Your task to perform on an android device: I want to make a photo album in my gallery for those photos that I clicked on my trip.
Image 1: 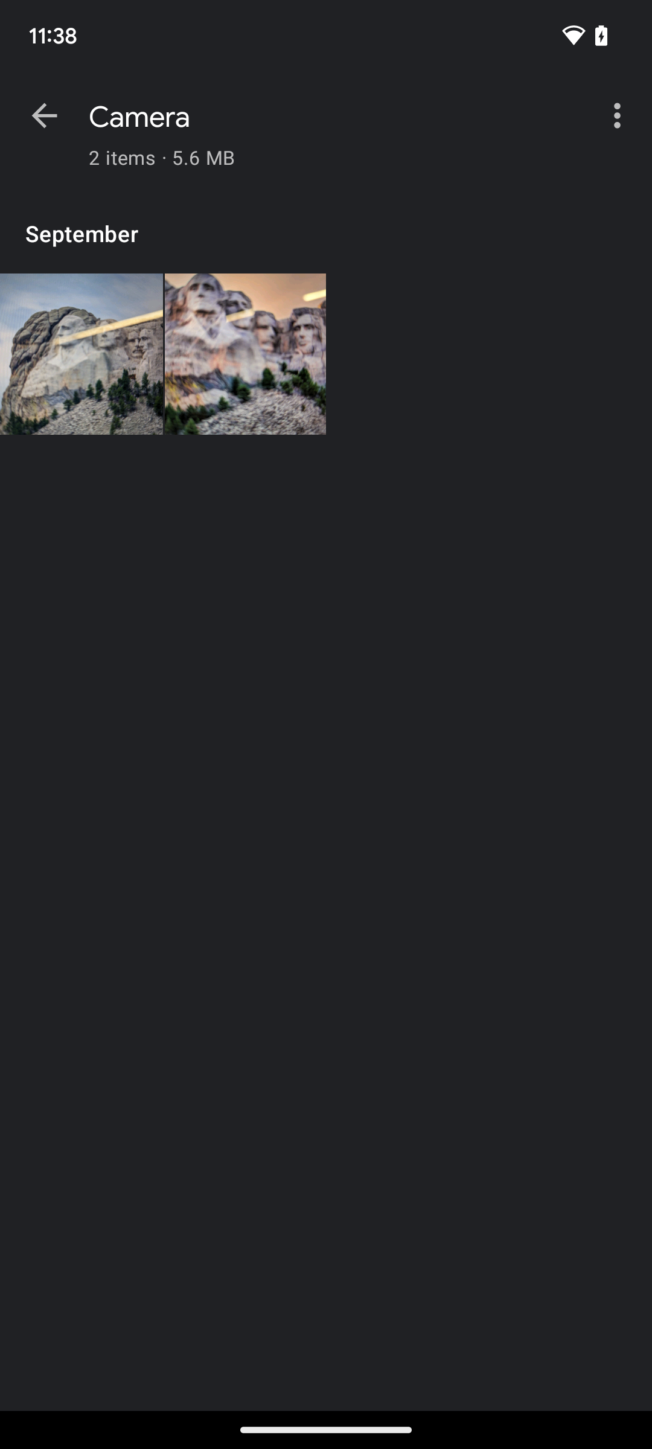
Click on the three dots icon on the top right corner of the screen.
Step 1: click (620, 115)
Image 3: 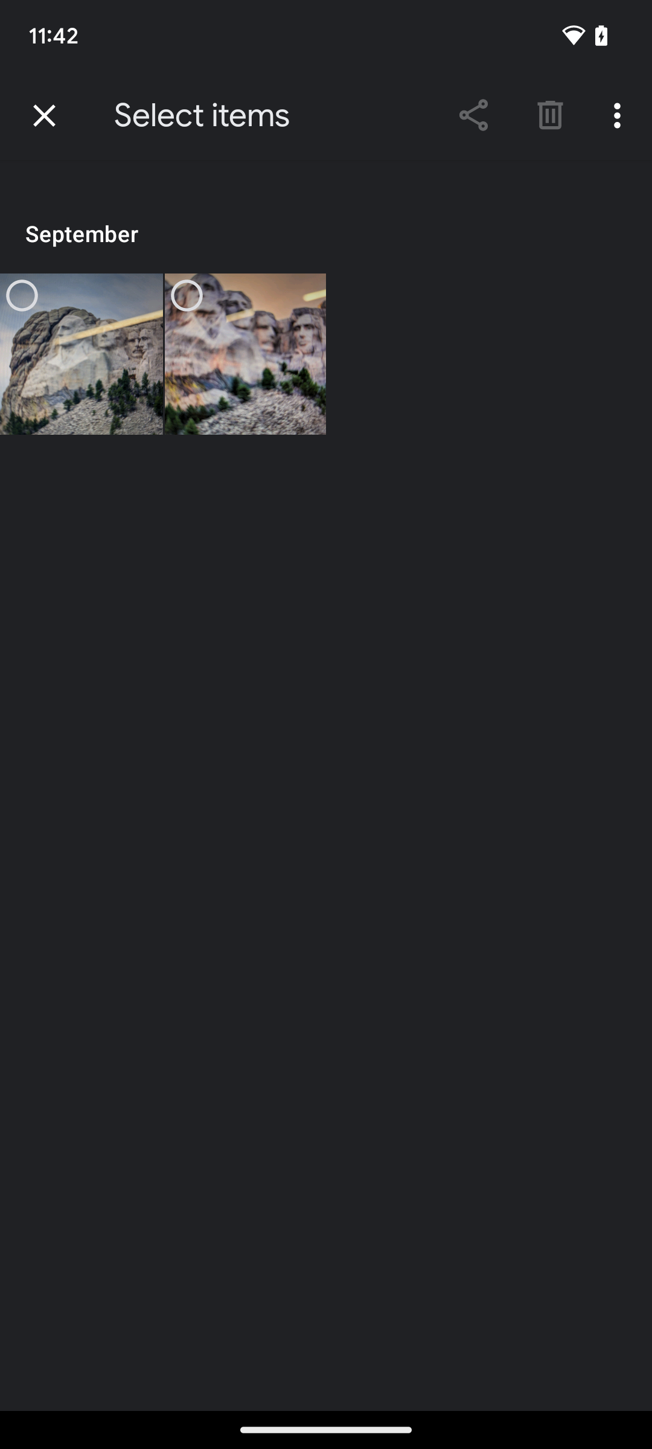
Click on the three dots icon on the top right corner of the screen.
Step 3: click (620, 115)
Image 4: 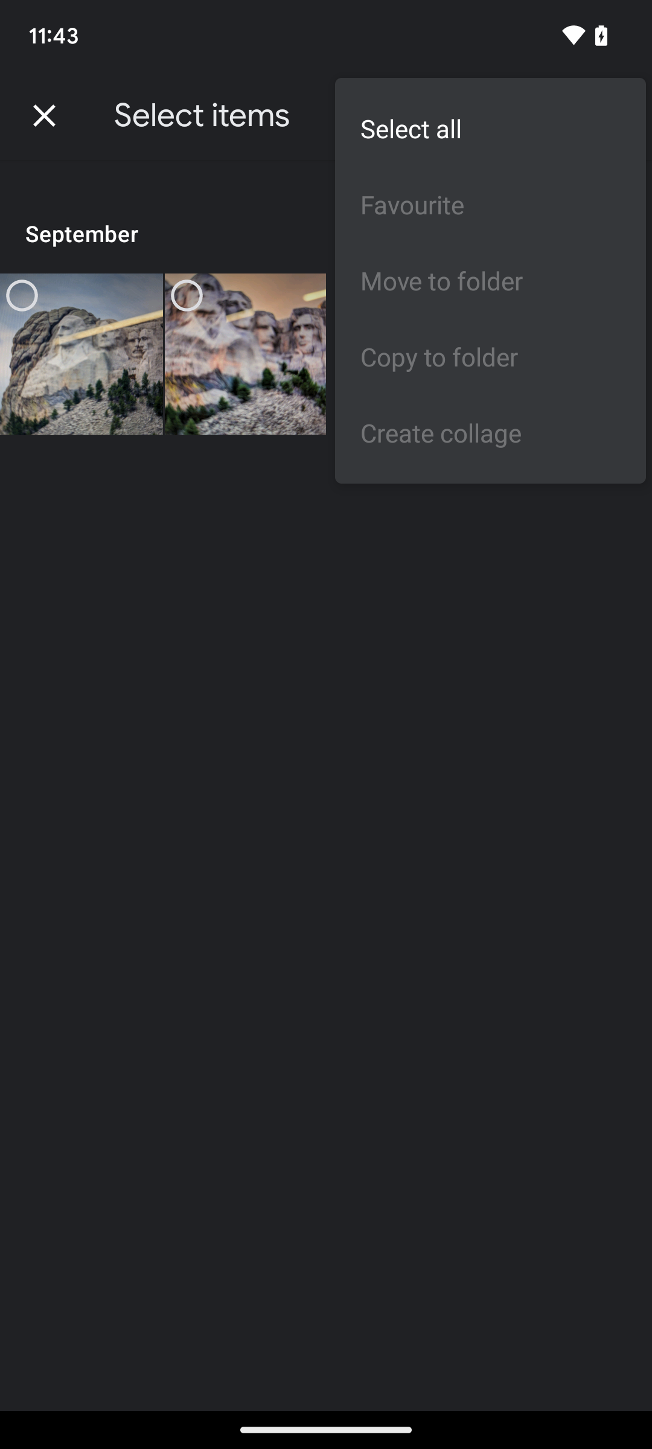
Click on the select all on the screen.
Step 4: click (490, 128)
Image 5: 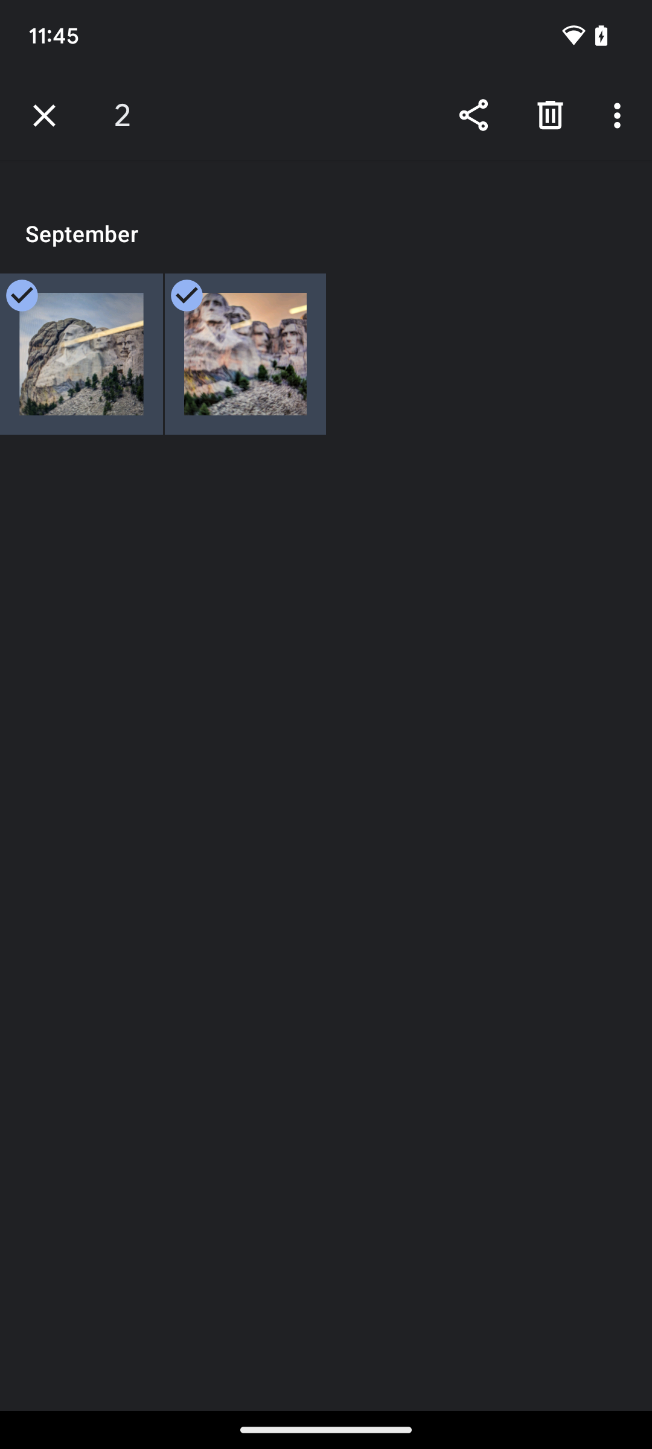
Click on the three dots icon on the top right corner of the screen.
Step 5: click (620, 115)
Image 6: 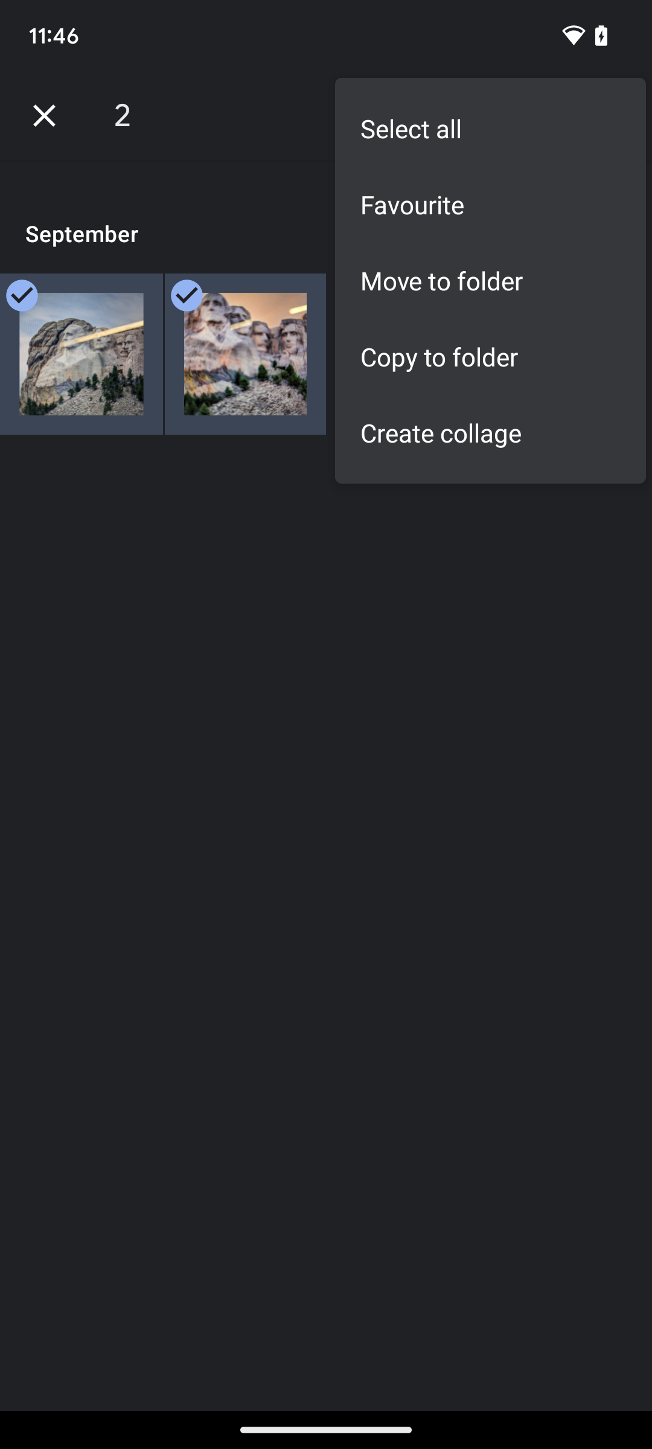
Click on Move to folder on the screen.
Step 6: click (490, 280)
Image 7: 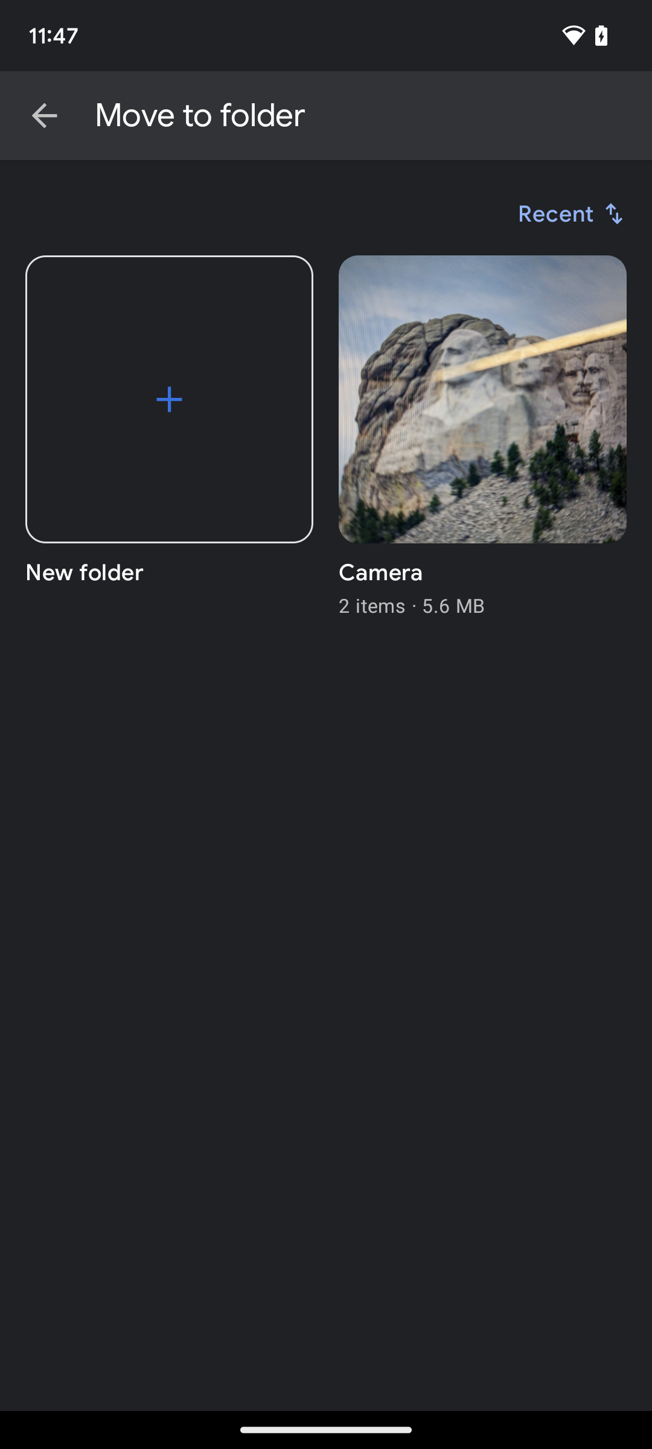
Click on the New folder on the screen.
Step 7: click (168, 399)
Image 8: 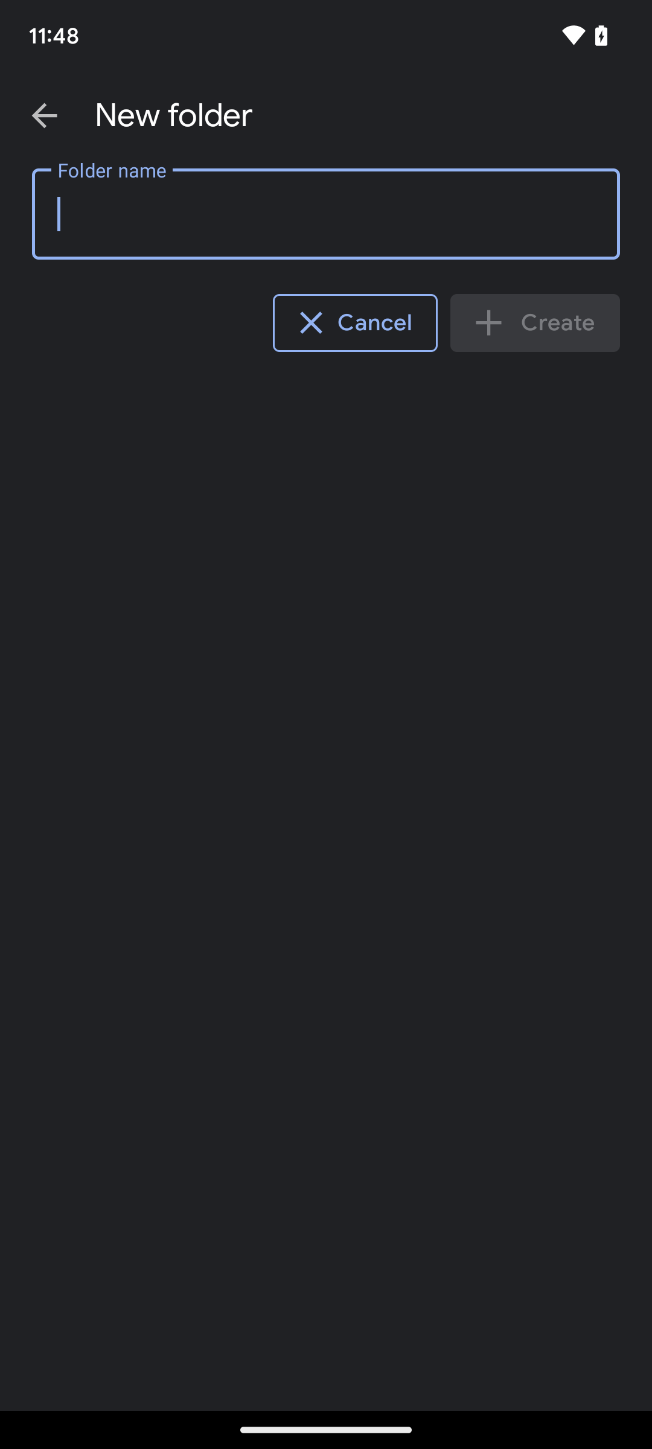
Type Photo Album in the Folder name section.
Step 8: type "Photo Album"
Image 9: 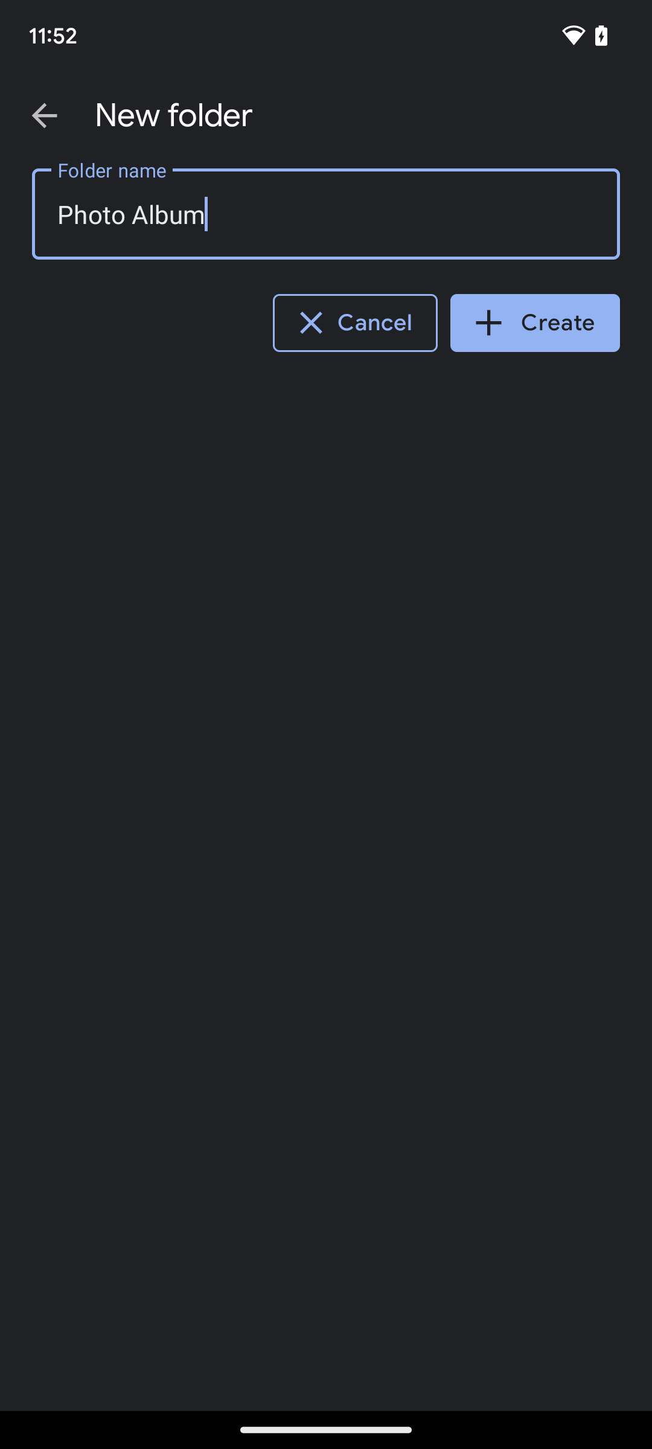
Click on the Create button on the screen.
Step 9: click (535, 323)